Your task to perform on an android device: On the currency app,get historical exchange rates for the currencies for one year.
Image 0: 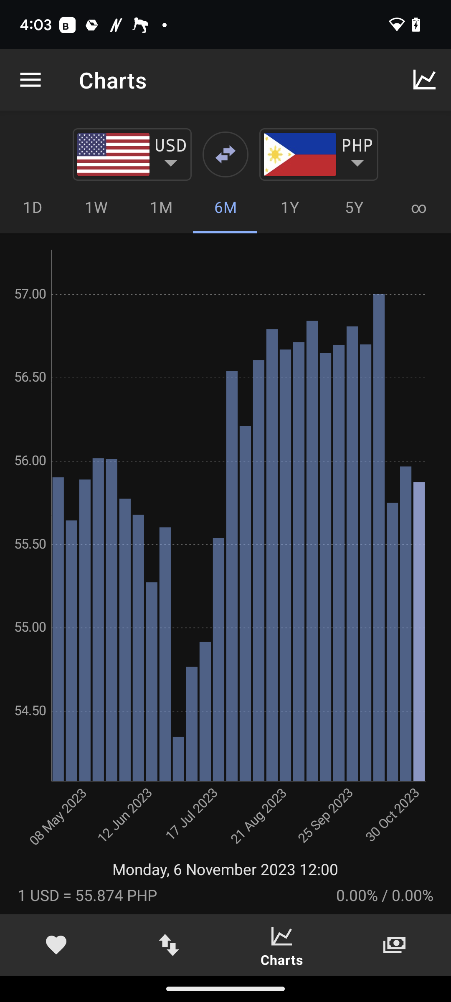
Click on 1Y in the middle of the screen.
Step 0: click (289, 207)